Your task to perform on an android device: I want to increase the brightness to 20 because I don't like it as it is.
Image 0: 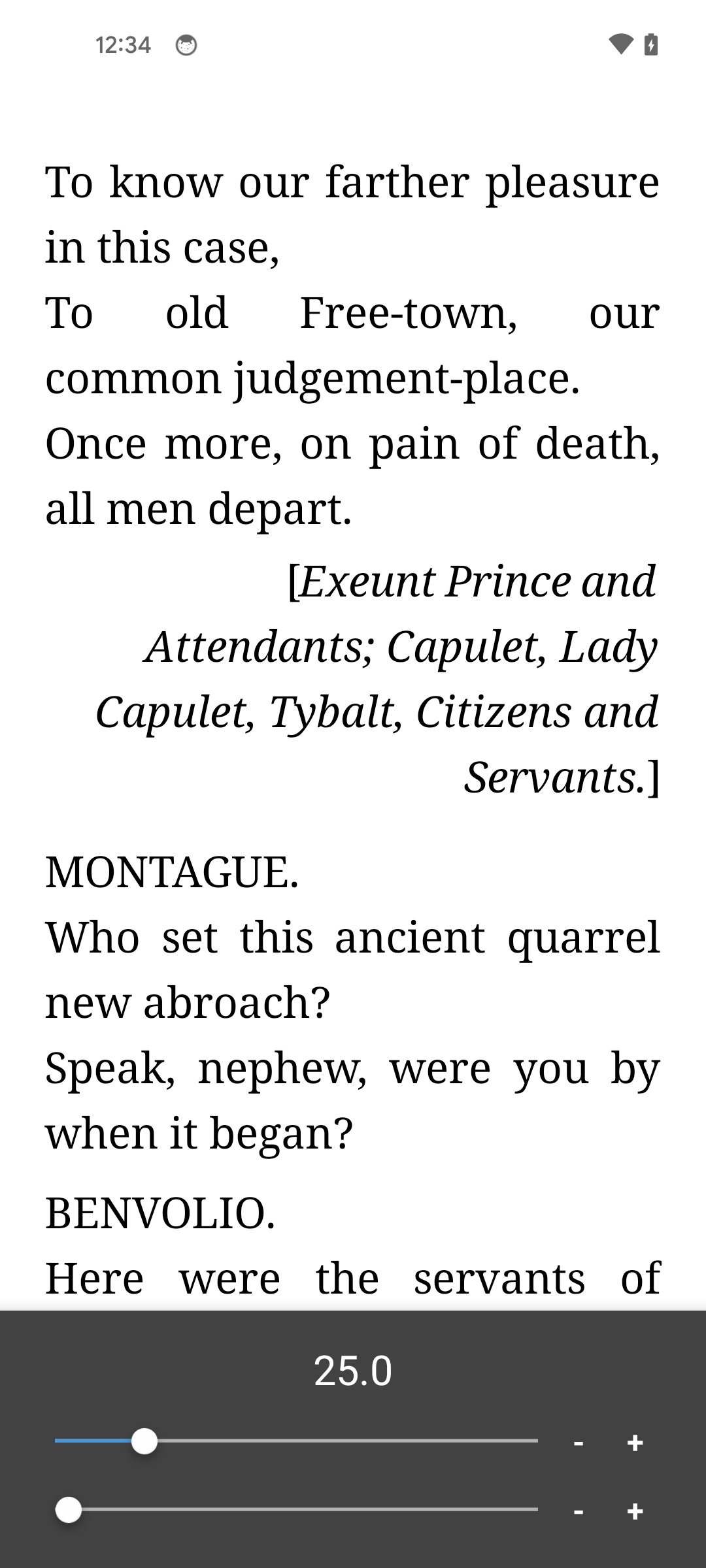
Tap on the mid of the screen
Step 0: click (353, 784)
Image 1: 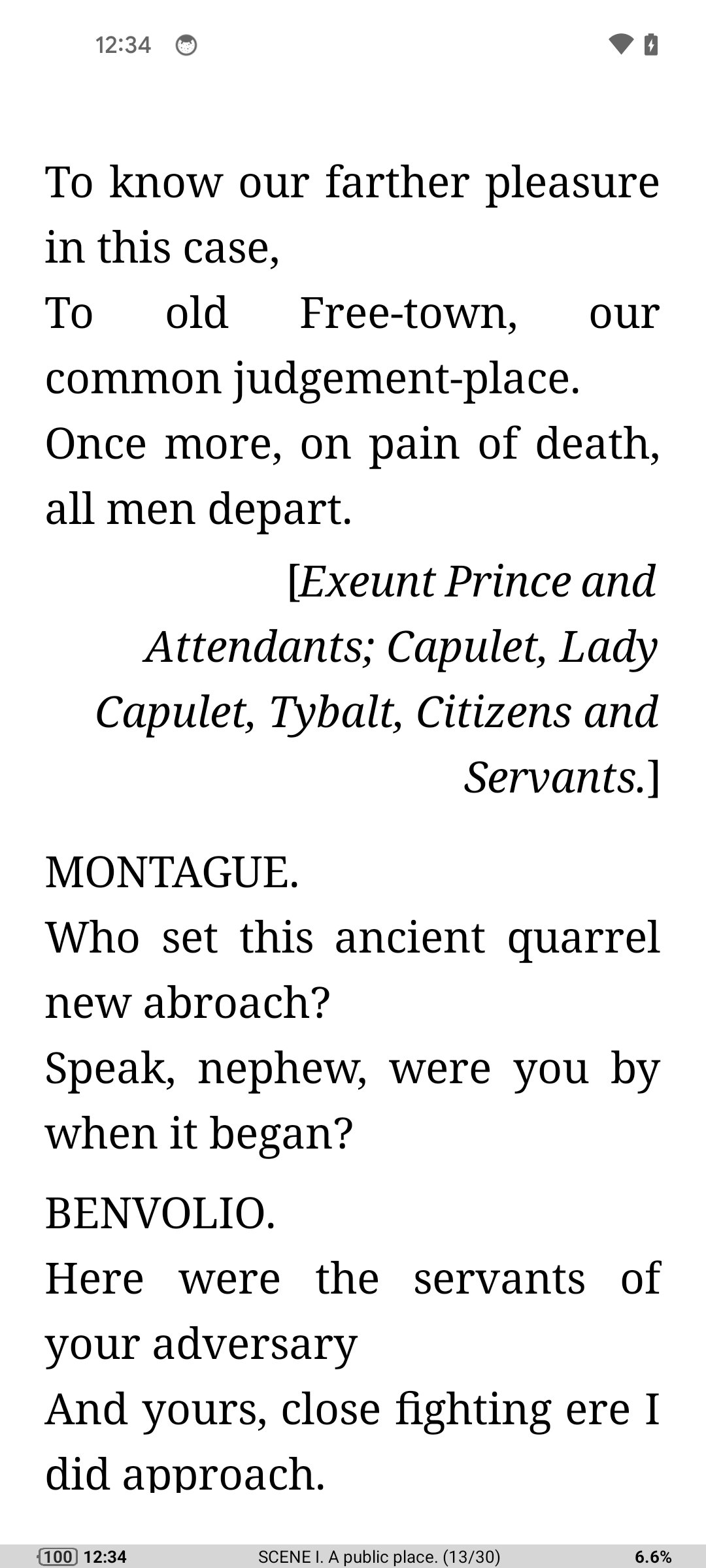
Tap again on the mid of the screen
Step 1: click (353, 784)
Image 2: 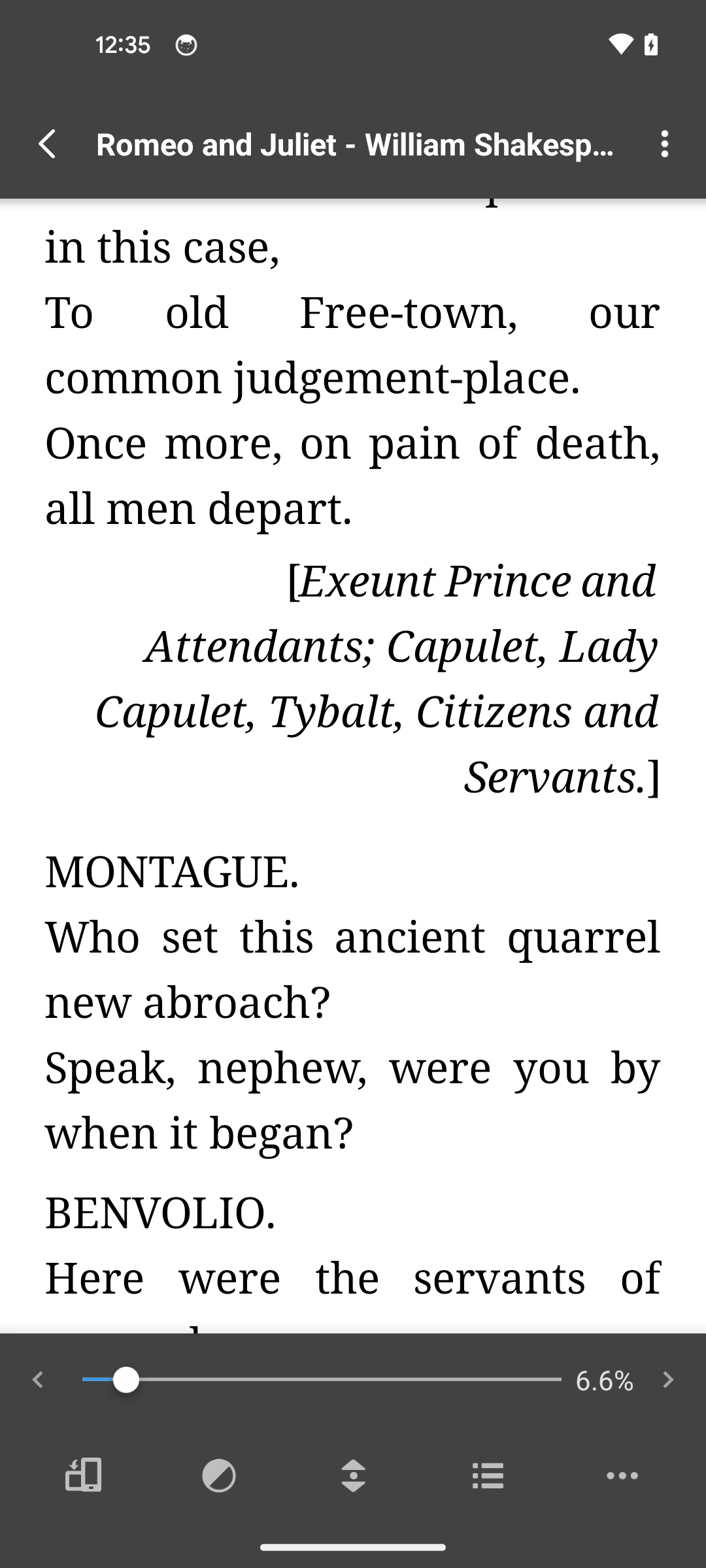
Tap on the three dots icon at the top right corner of the screen
Step 2: click (664, 144)
Image 3: 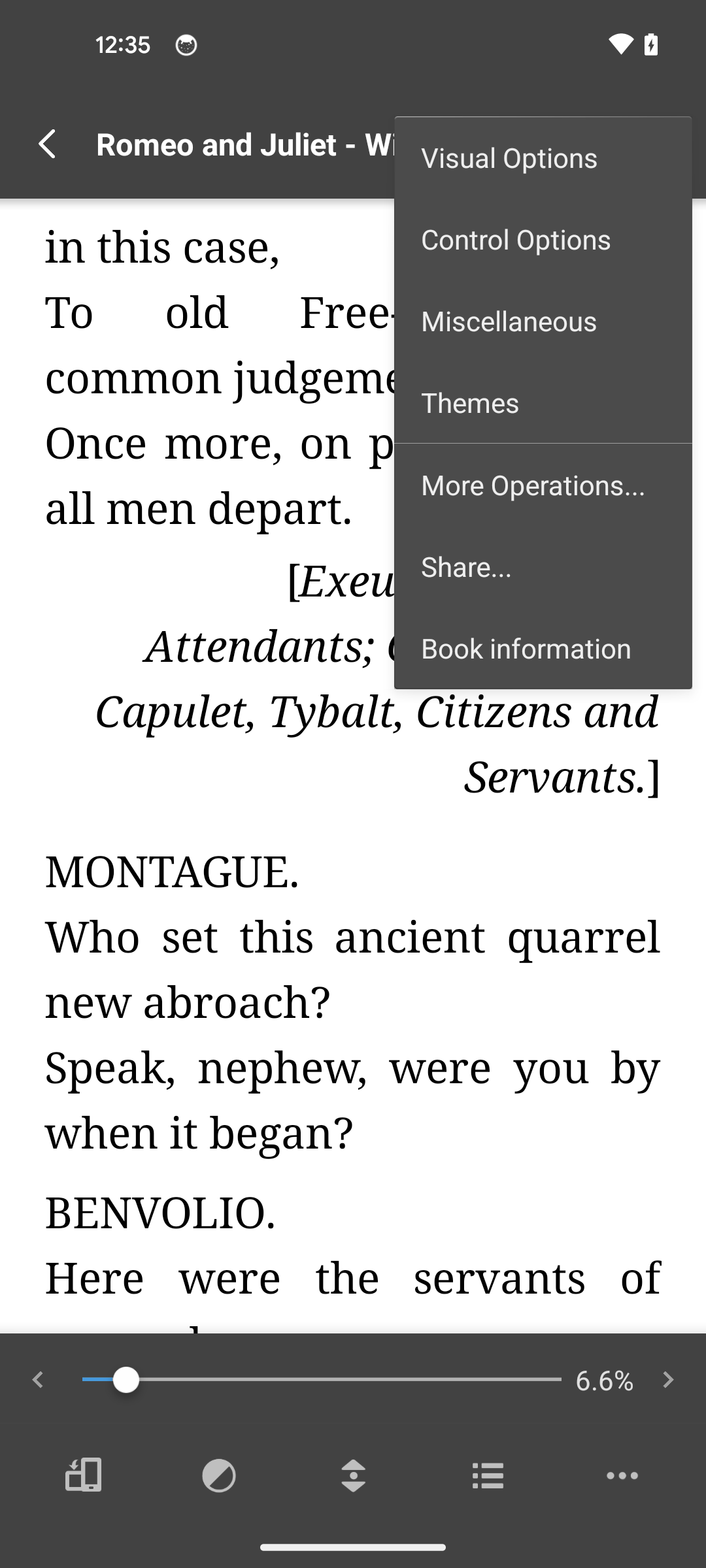
Tap on the more operations option
Step 3: click (543, 484)
Image 4: 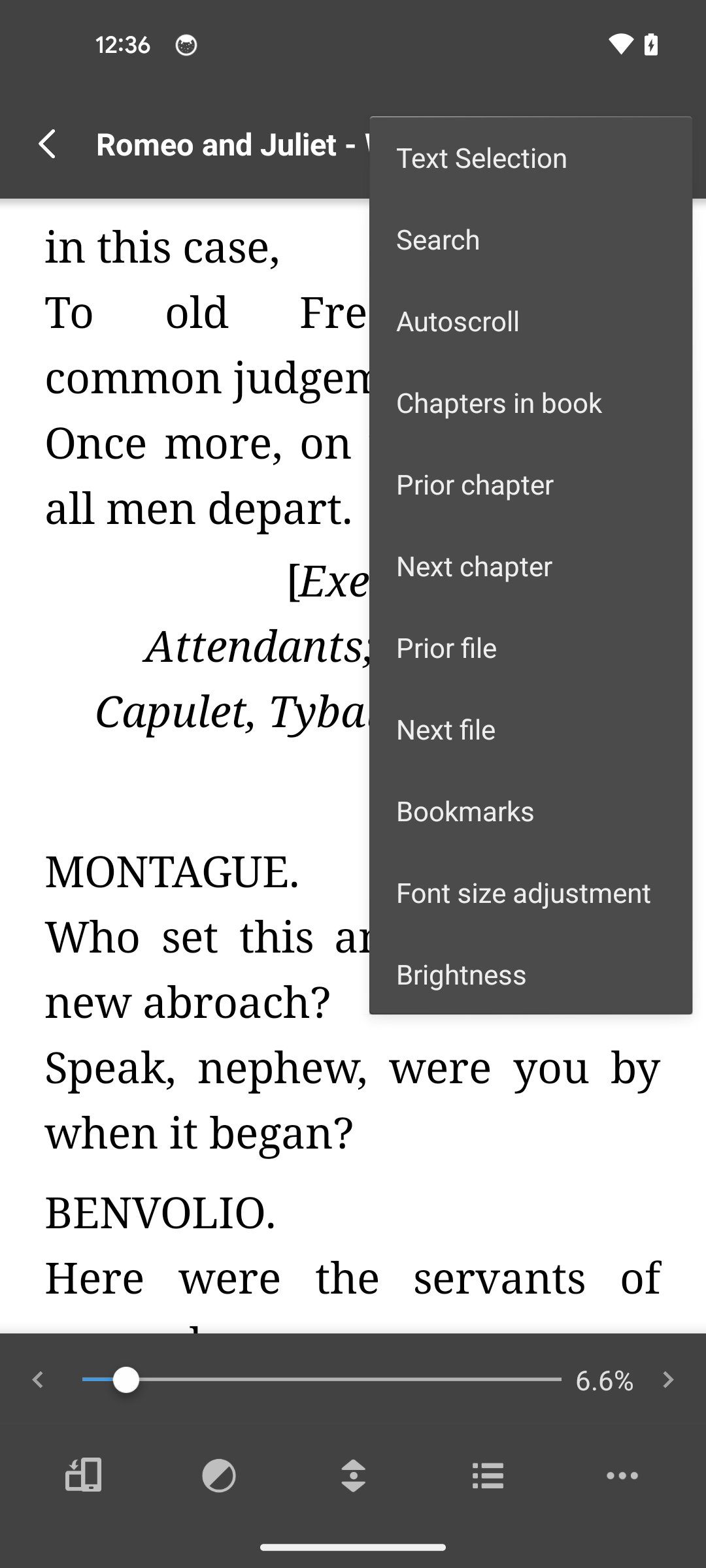
Tap on the brightness option
Step 4: click (530, 973)
Image 6: 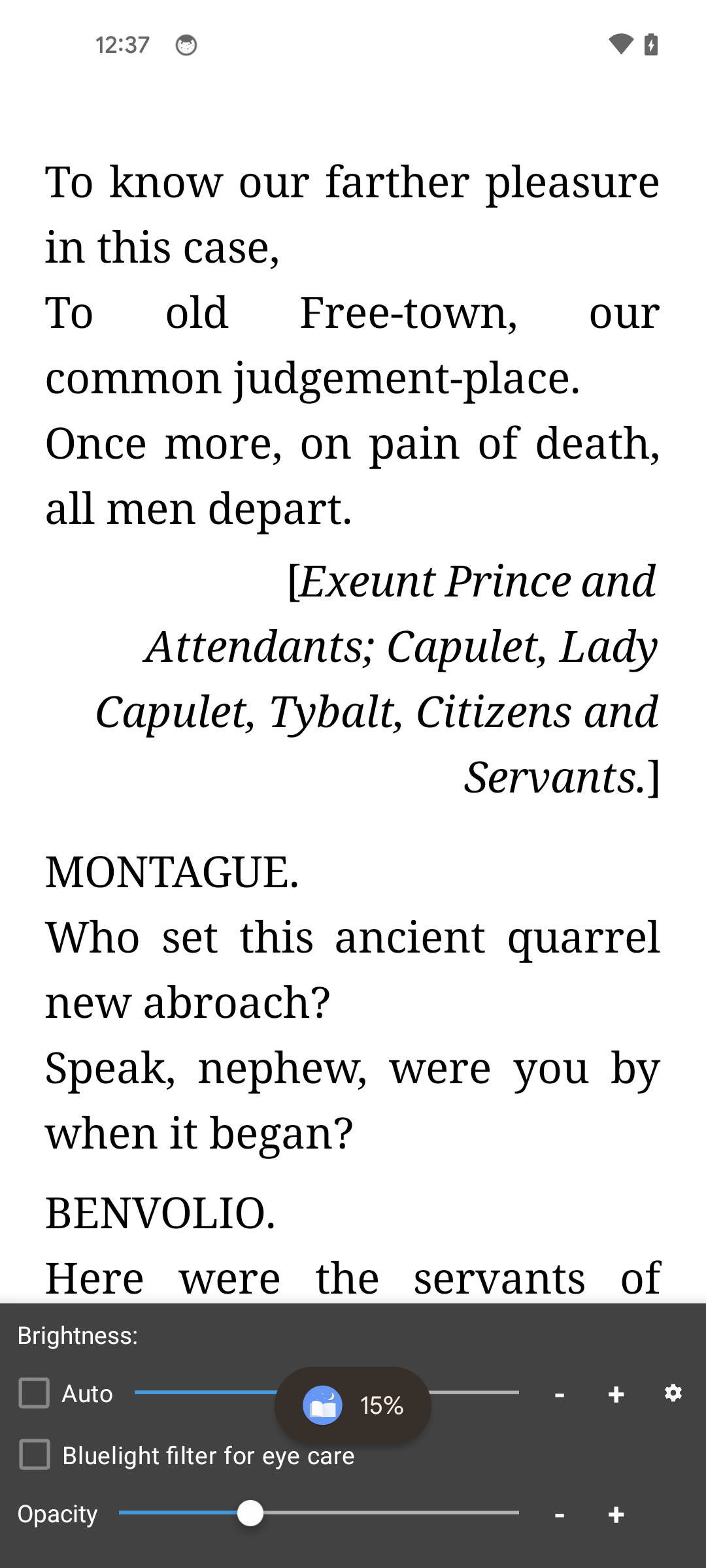
Tap on the plus icon of auto 
Step 6: click (616, 1392)
Image 7: 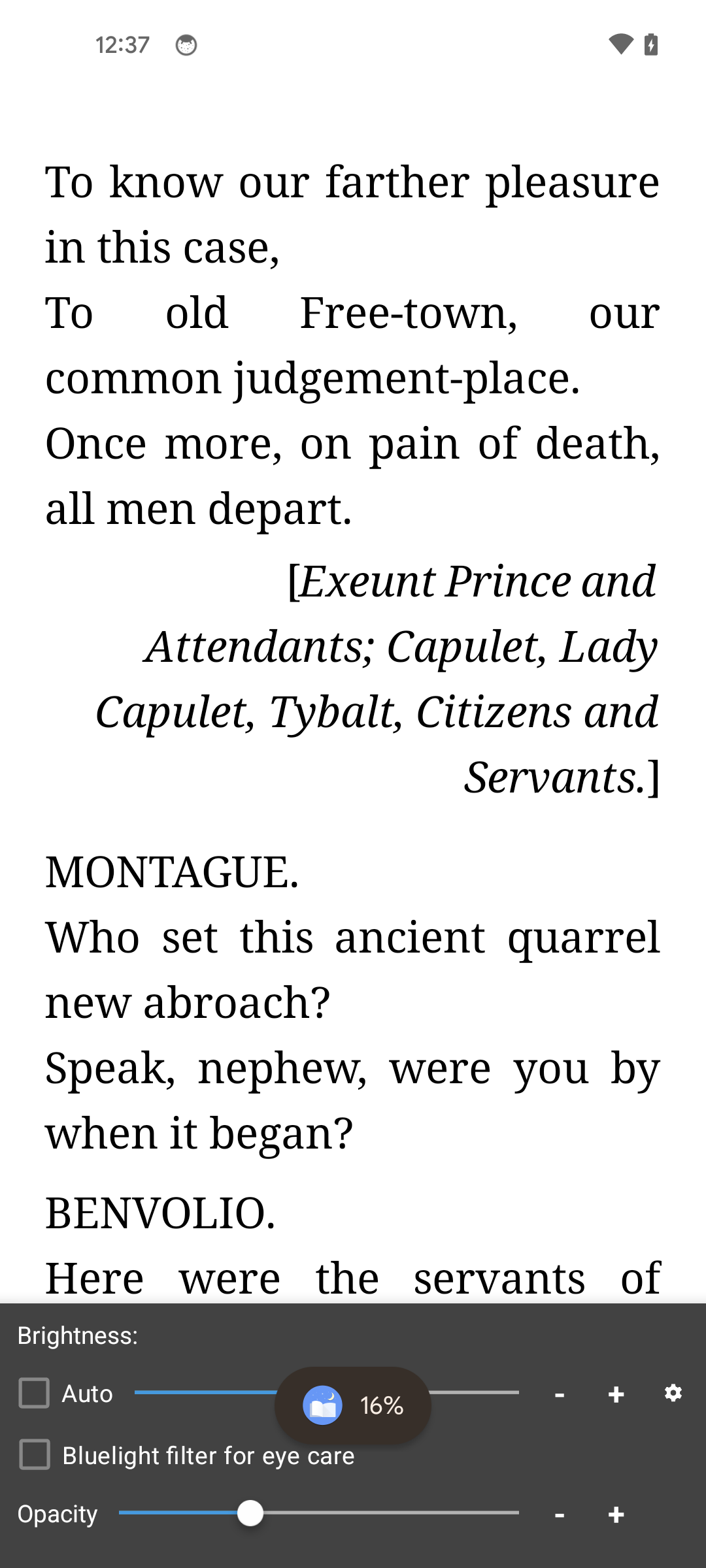
Tap on the plus icon of auto 
Step 7: click (616, 1392)
Image 9: 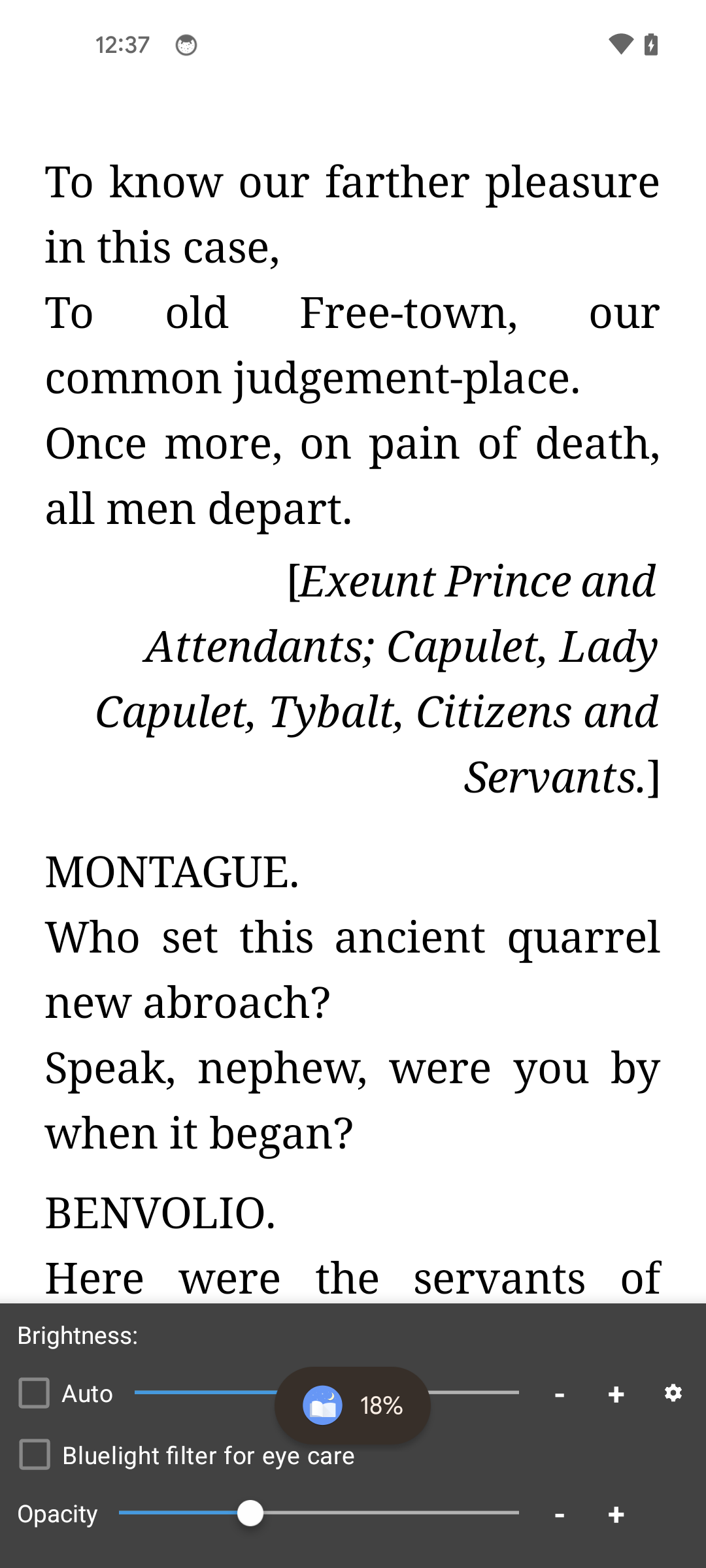
Tap on the plus icon of auto 
Step 9: click (616, 1392)
Image 10: 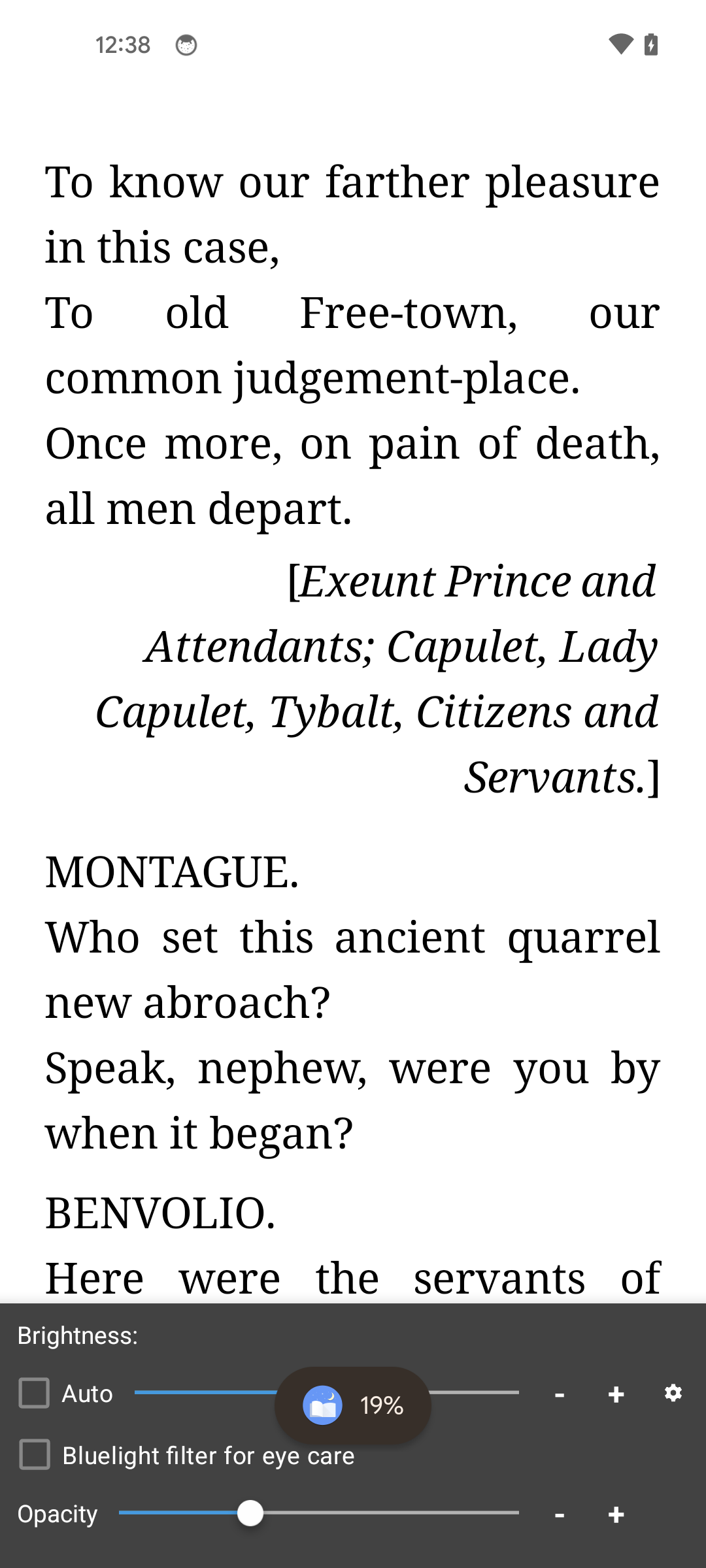
Tap on the plus icon of auto 
Step 10: click (616, 1392)